Your task to perform on an android device: I want to save all of my personal documents on the drive in one location. Create a Personal File folder in the Google Drive app.
Image 0: 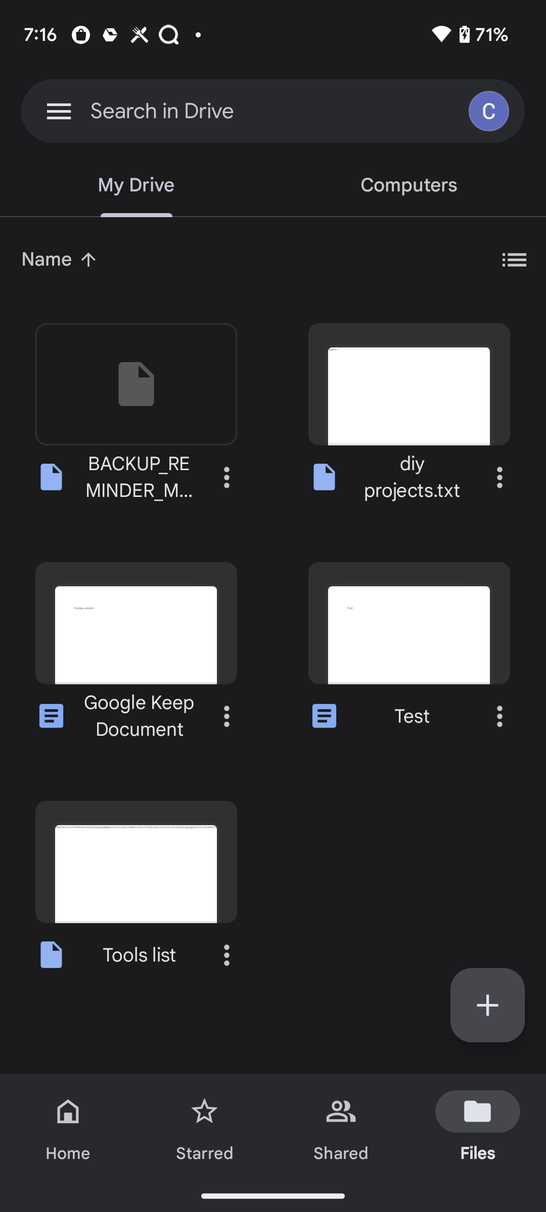
Click on the + button at the bottom right of the screen
Step 0: click (487, 1005)
Image 1: 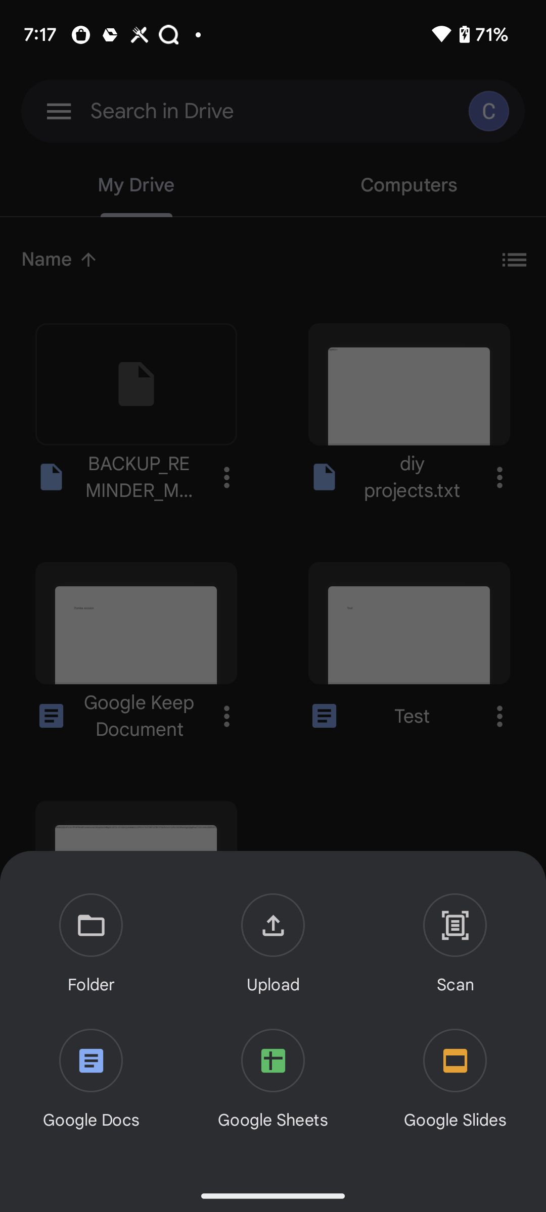
Click on Folder option
Step 1: click (91, 945)
Image 2: 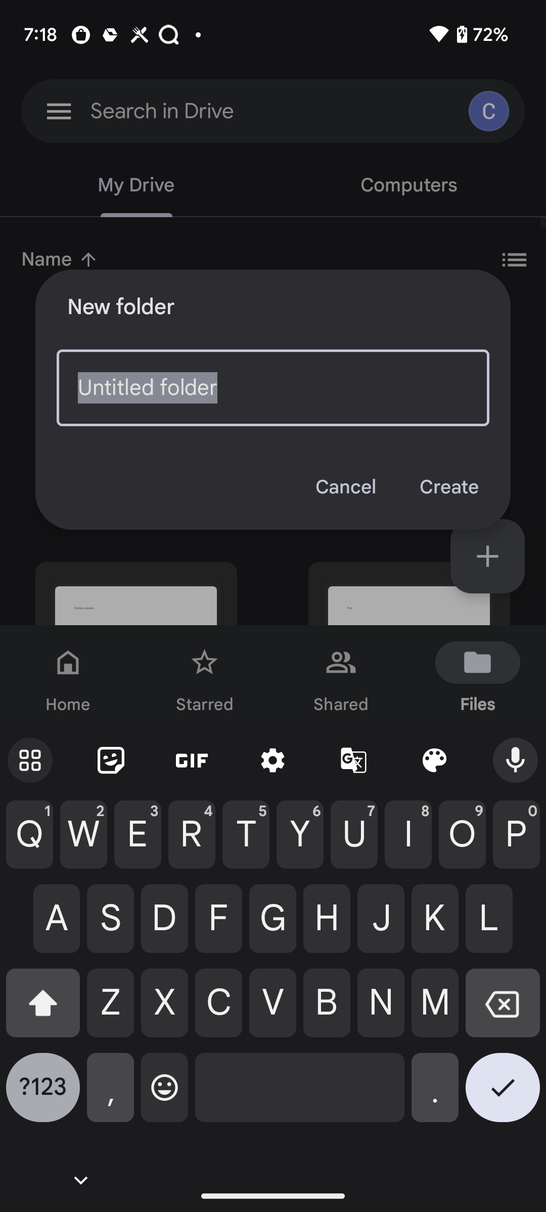
Add name as Personal File
Step 2: type "Personal File"
Image 3: 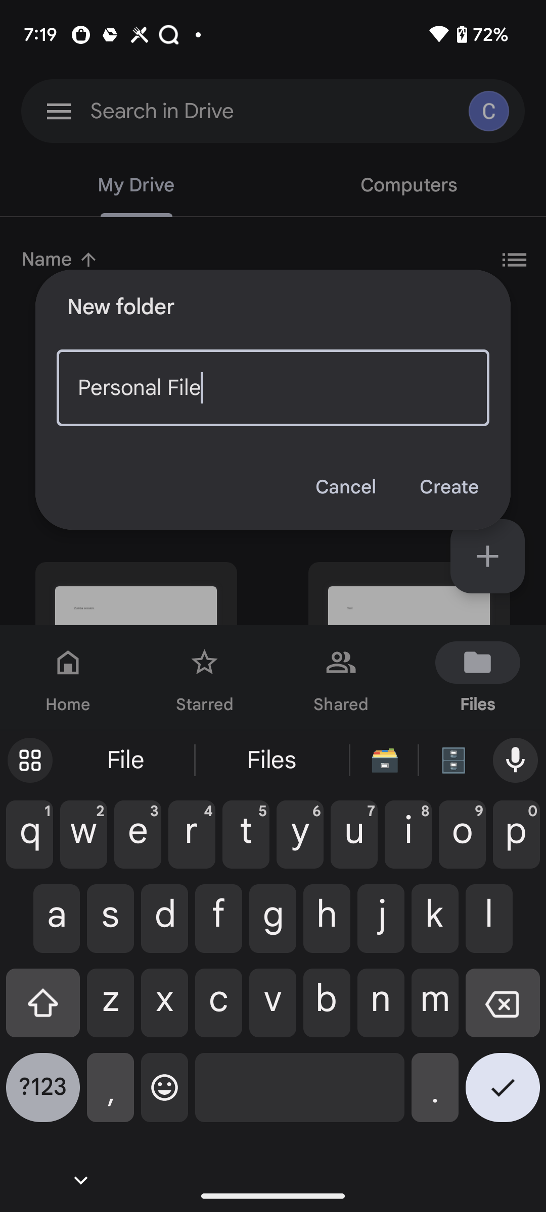
Click on the Create option
Step 3: click (448, 487)